Your task to perform on an android device: In the Google Slides app, save the field trip file as Open Document Format (.odp).
Image 0: 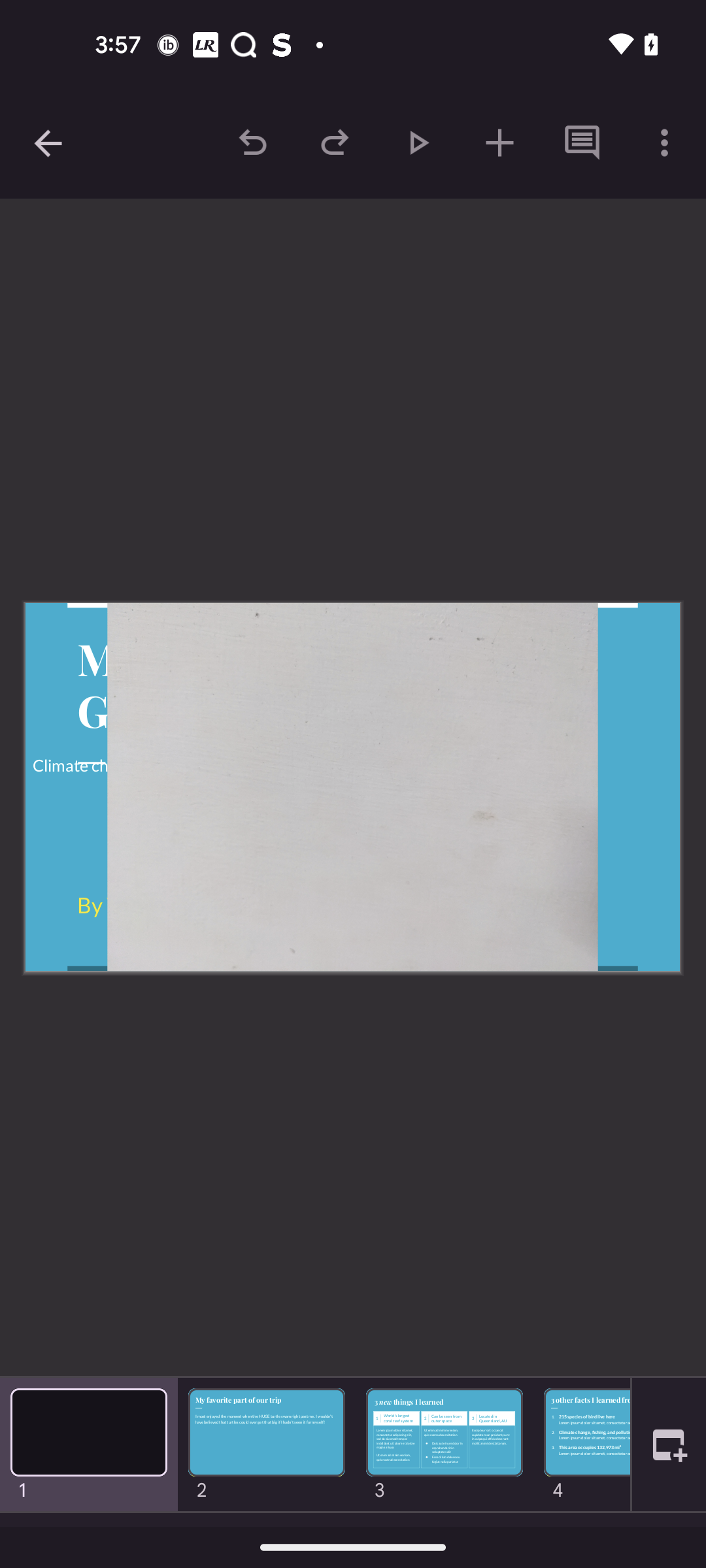
Click on the three dots button at the top right corner of the screen
Step 0: click (664, 142)
Image 1: 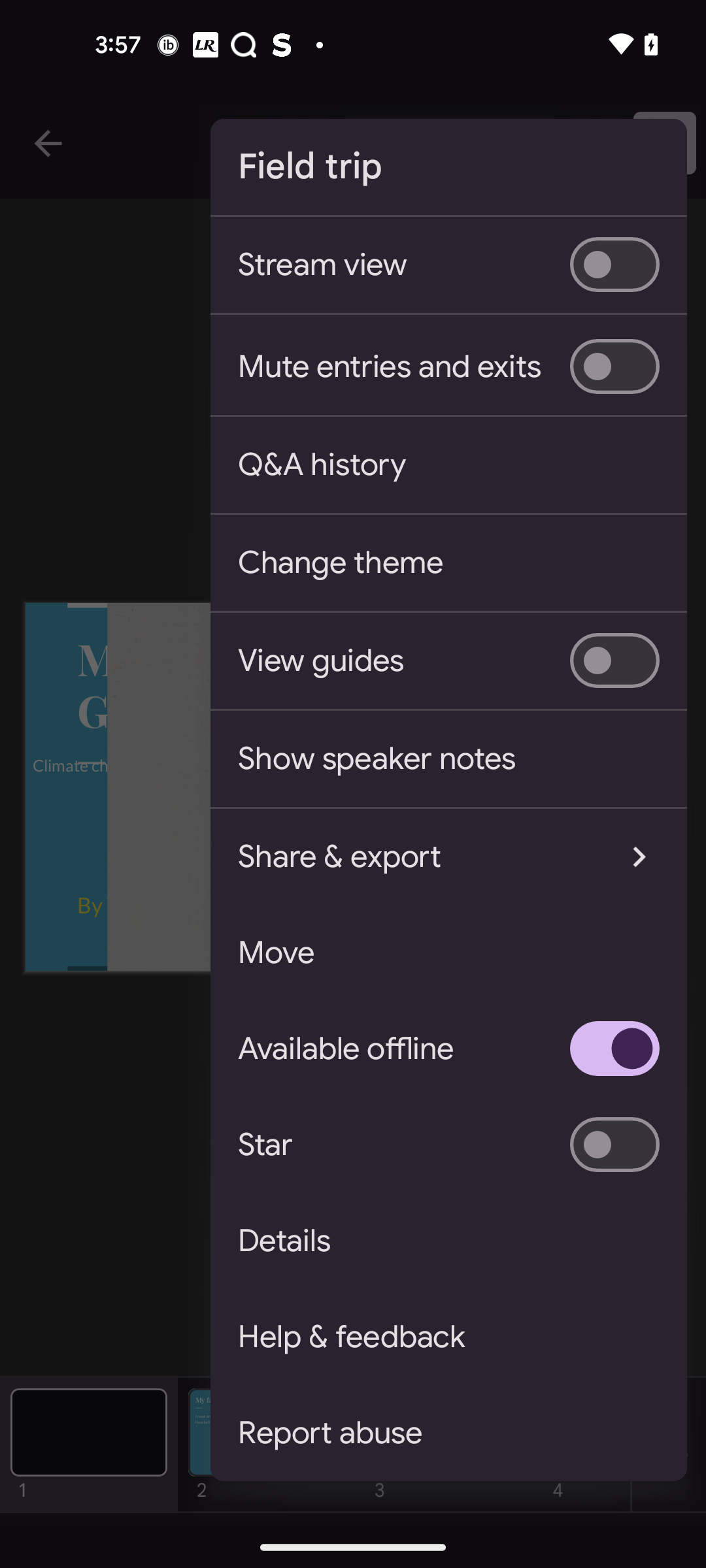
Click on the Share & export option
Step 1: click (414, 856)
Image 2: 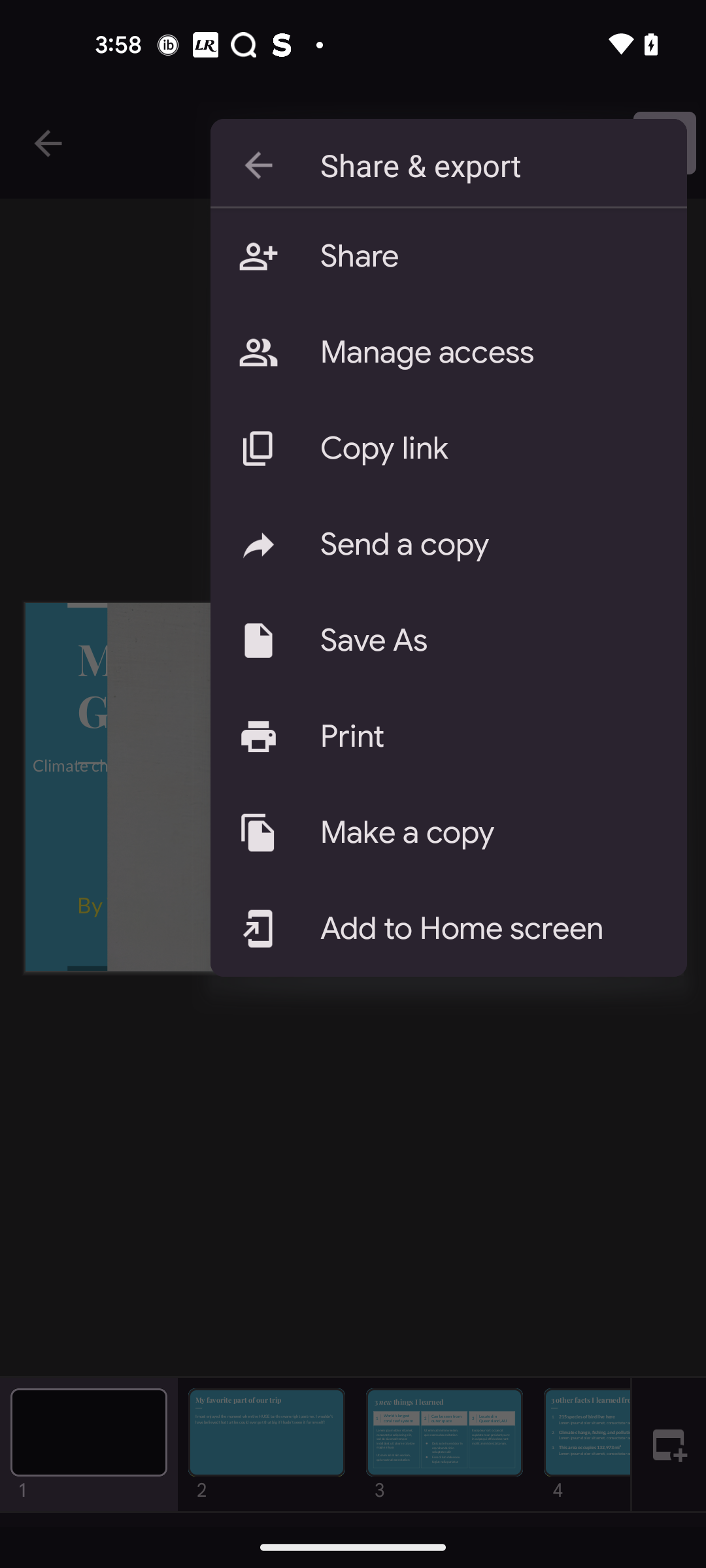
Click  on the Save As
Step 2: click (490, 640)
Image 3: 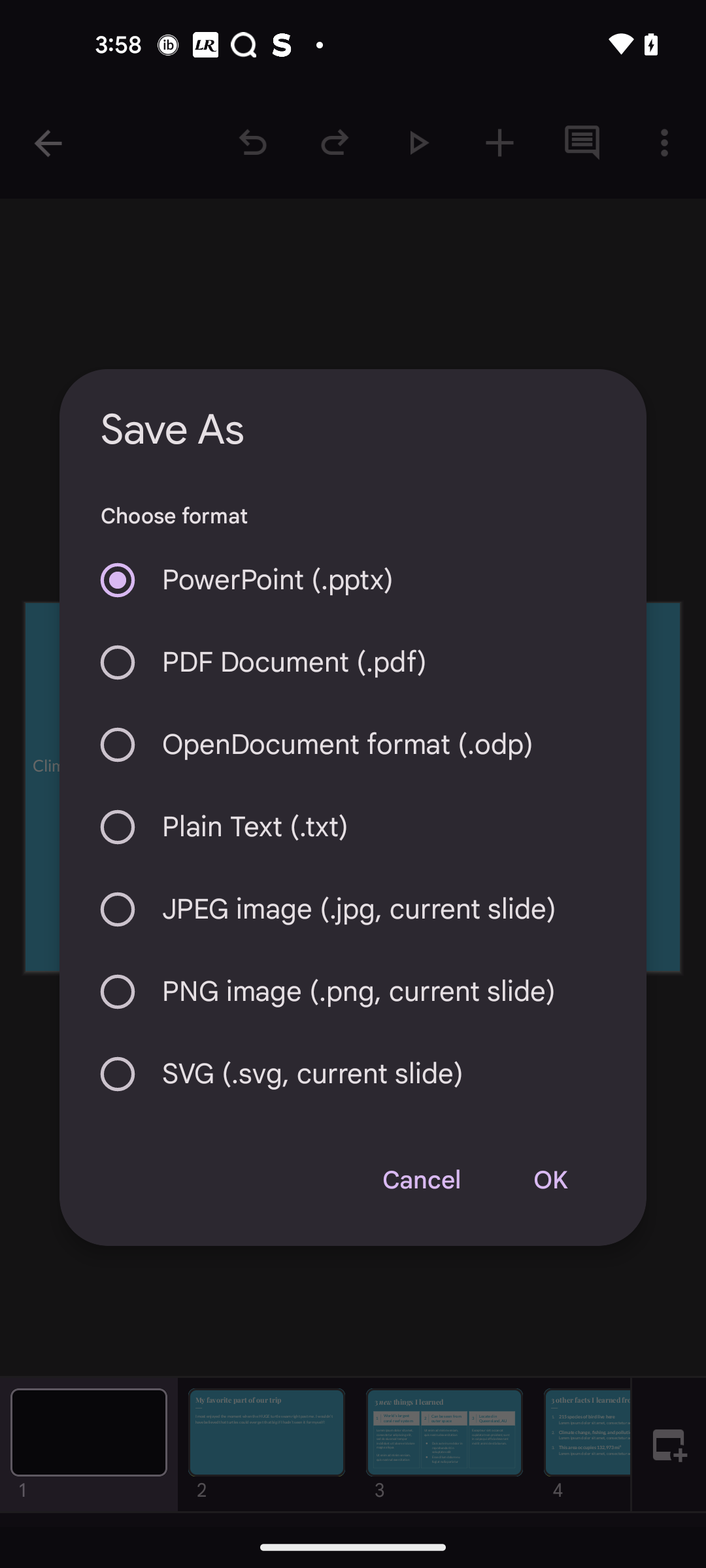
Click on the Open Document Format (.odp)
Step 3: click (353, 745)
Image 4: 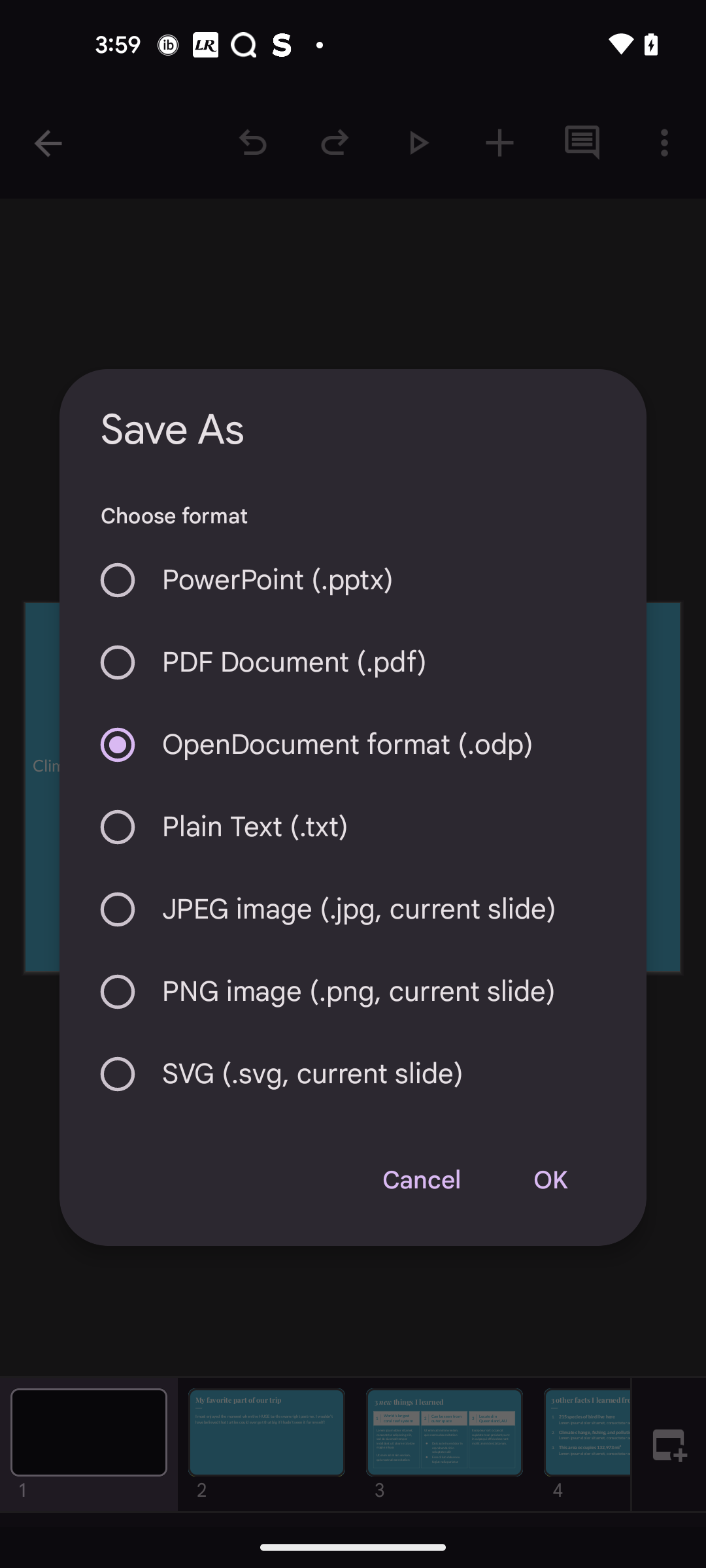
Click on the OK button
Step 4: click (550, 1180)
Image 5: 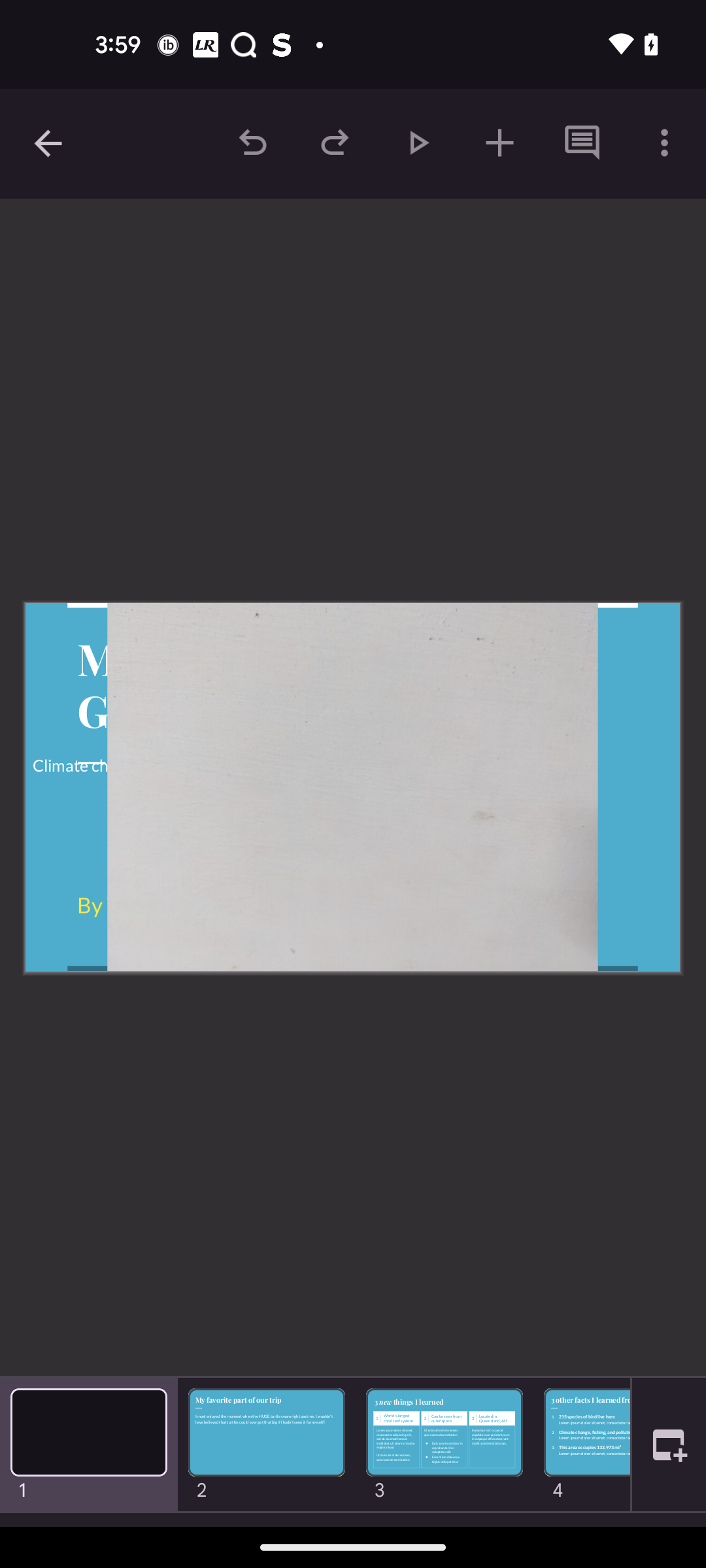
Click on the OK button
Step 5: wait